Your task to perform on an android device: Star the cerebra research mail with the subject Transfer
Image 0: 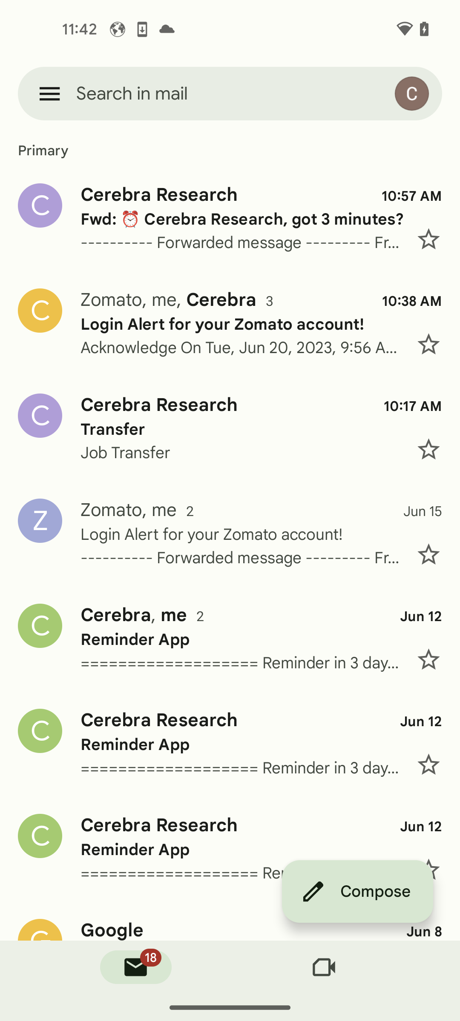
click on star icon in cerebra research mail with subject transfer
Step 0: click (230, 428)